Your task to perform on an android device: I need a washing machine to wash my clothing. So, in the DHgate app, look for the washing machine.
Image 0: 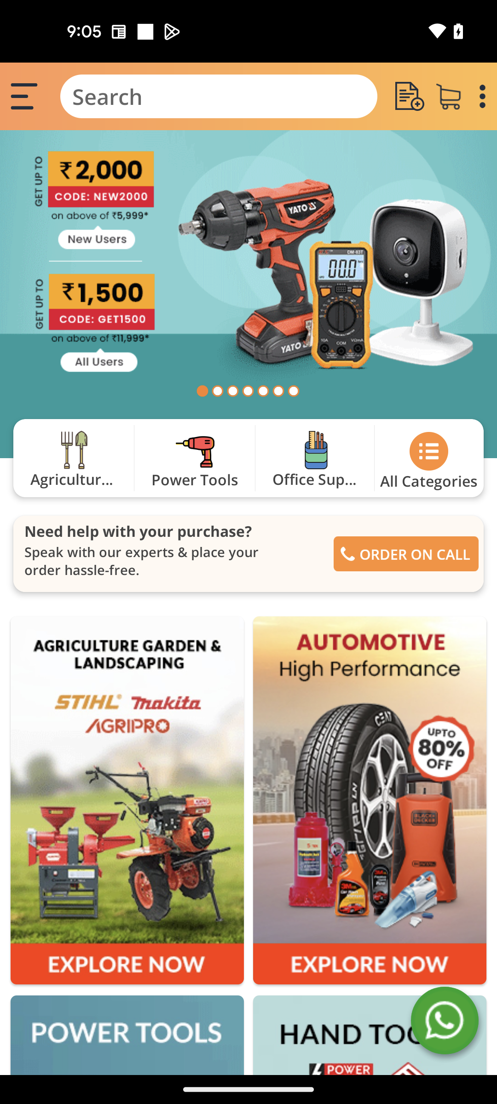
Open the DHgate app
Step 0: open app "DHgate"
Image 1: 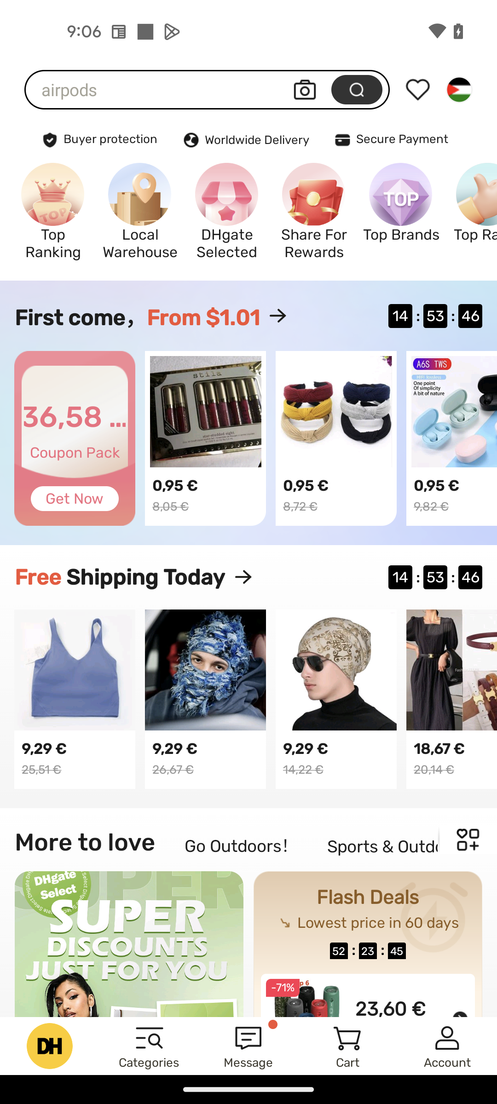
Go to the search bar
Step 1: click (158, 90)
Image 2: 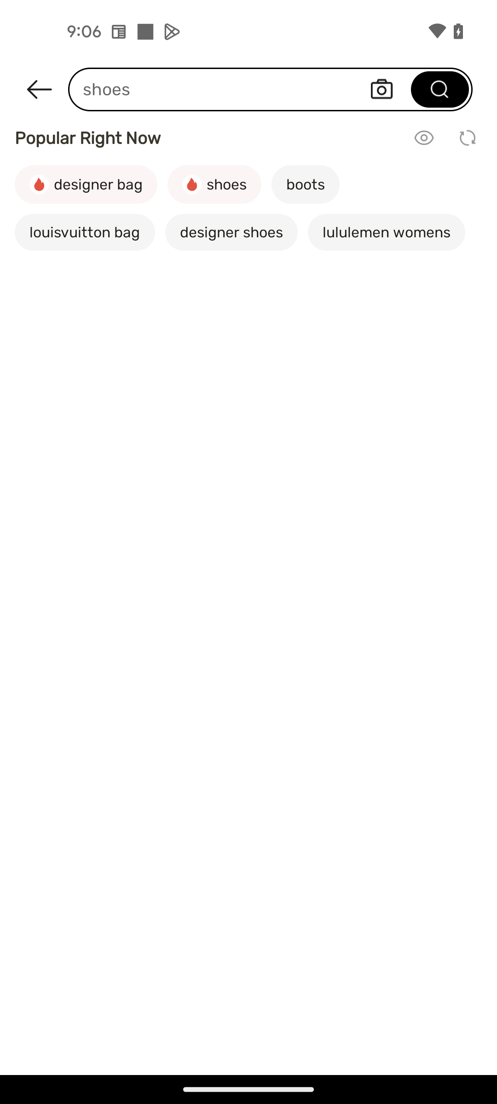
Search for Washing Machine
Step 2: type "Washing Machine"
Image 3: 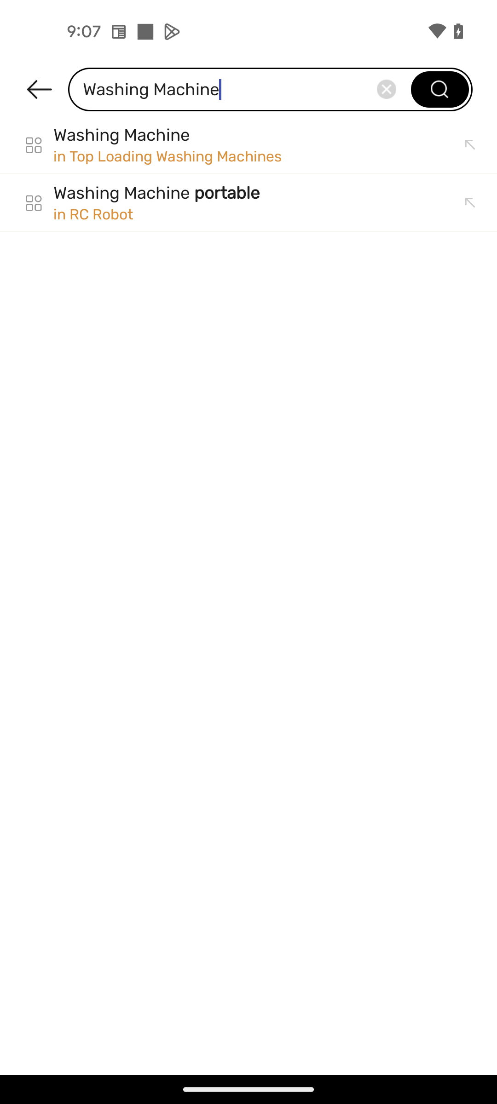
Click on the search icon at the top right corner of the screen
Step 3: click (270, 89)
Image 4: 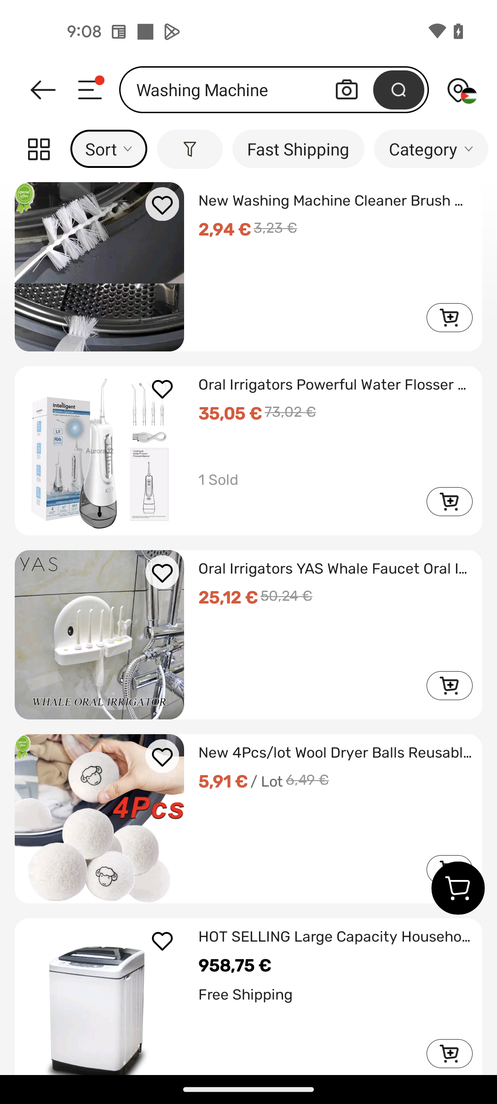
Click on the search icon at the top right corner of the screen
Step 4: wait